Your task to perform on an android device: Search for the dark blue yoga pants in the Amazon app.
Image 0: 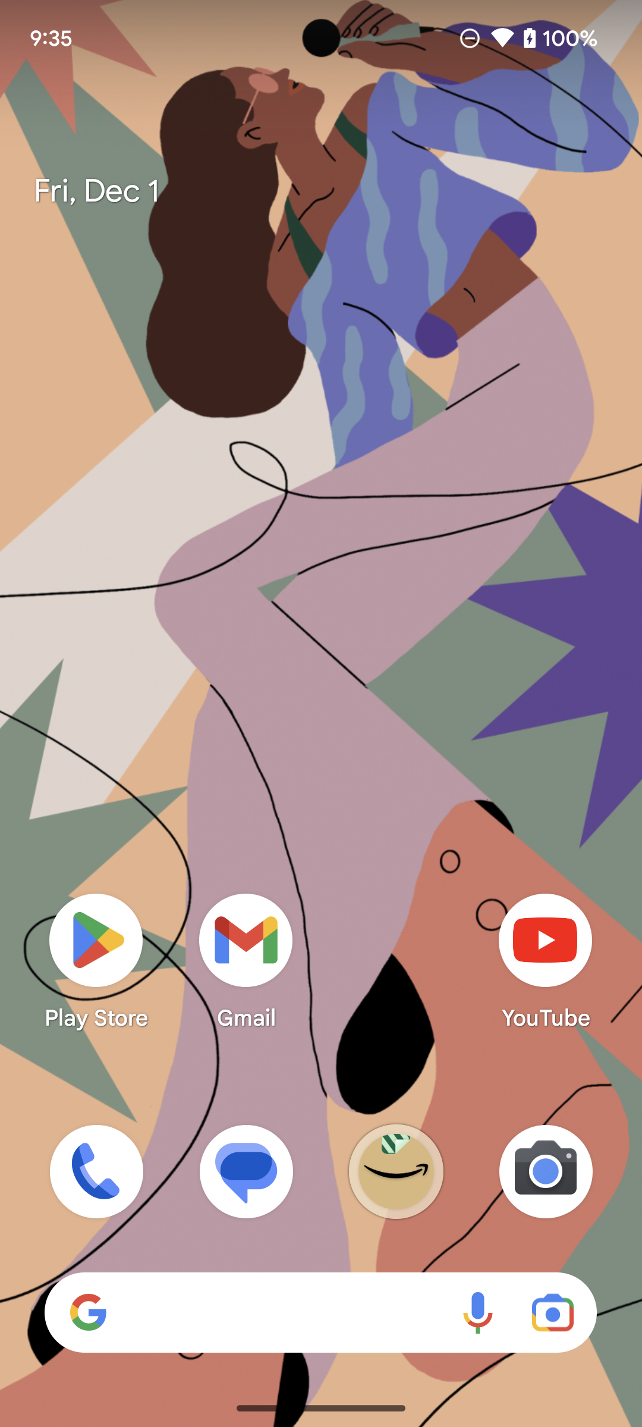
Open Amazon app.
Step 0: open app "Amazon"
Image 1: 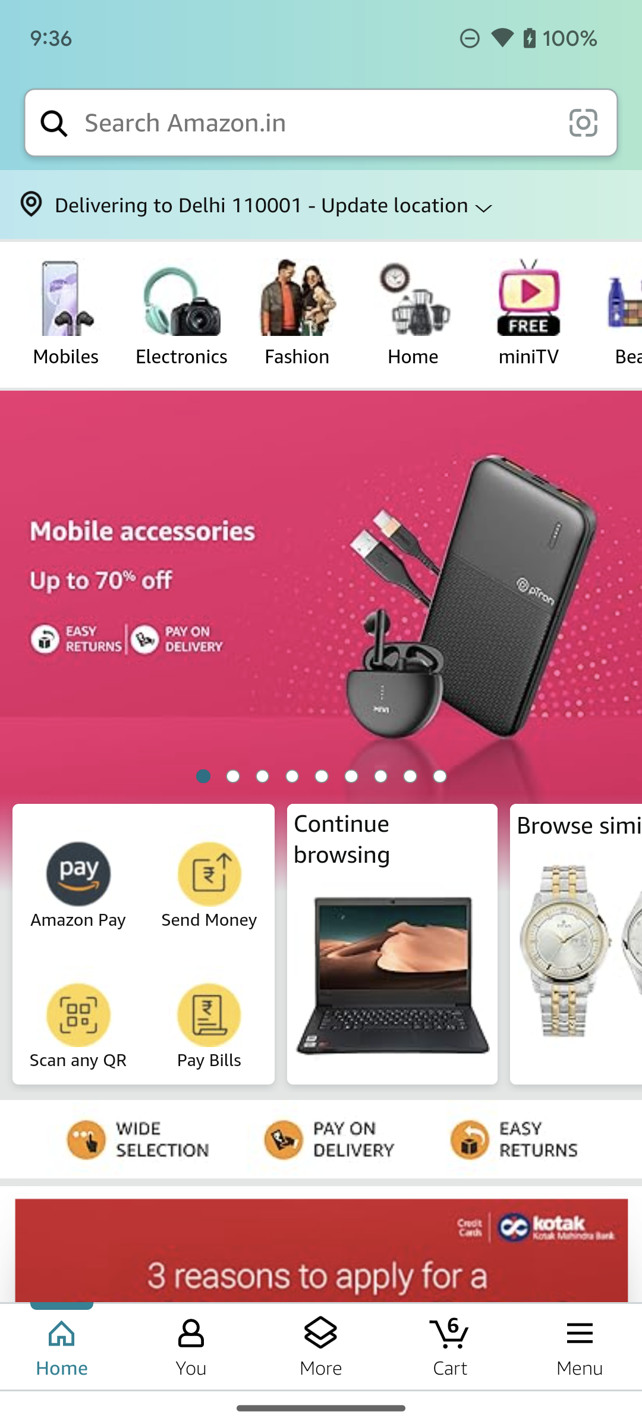
Click on the search bar.
Step 1: click (316, 122)